Your task to perform on an android device: I want to create a document with the text "My most favourite books areThe Lord of the Rings by J.R.R. Tolkien,The Magic Mountain by Thomas Mann, etc." in Google Docs app
Image 0: 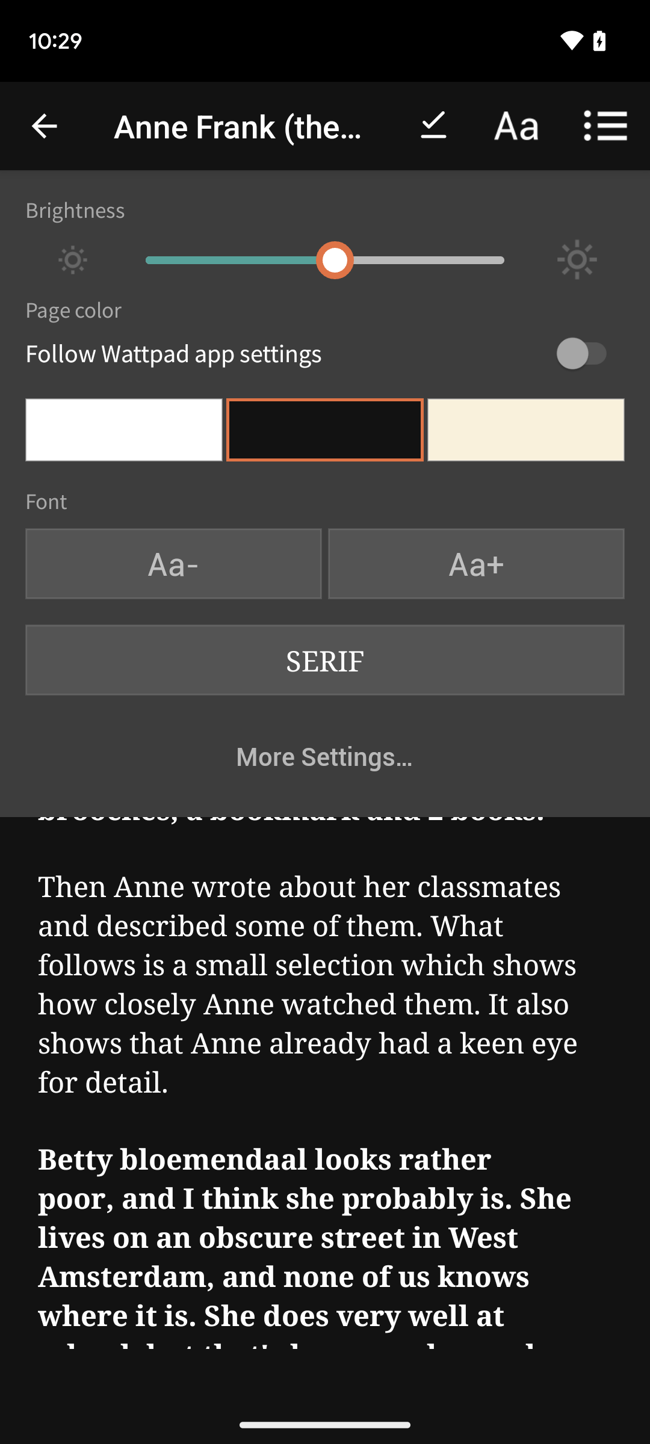
Open the Google docs app
Step 0: open app "Docs"
Image 1: 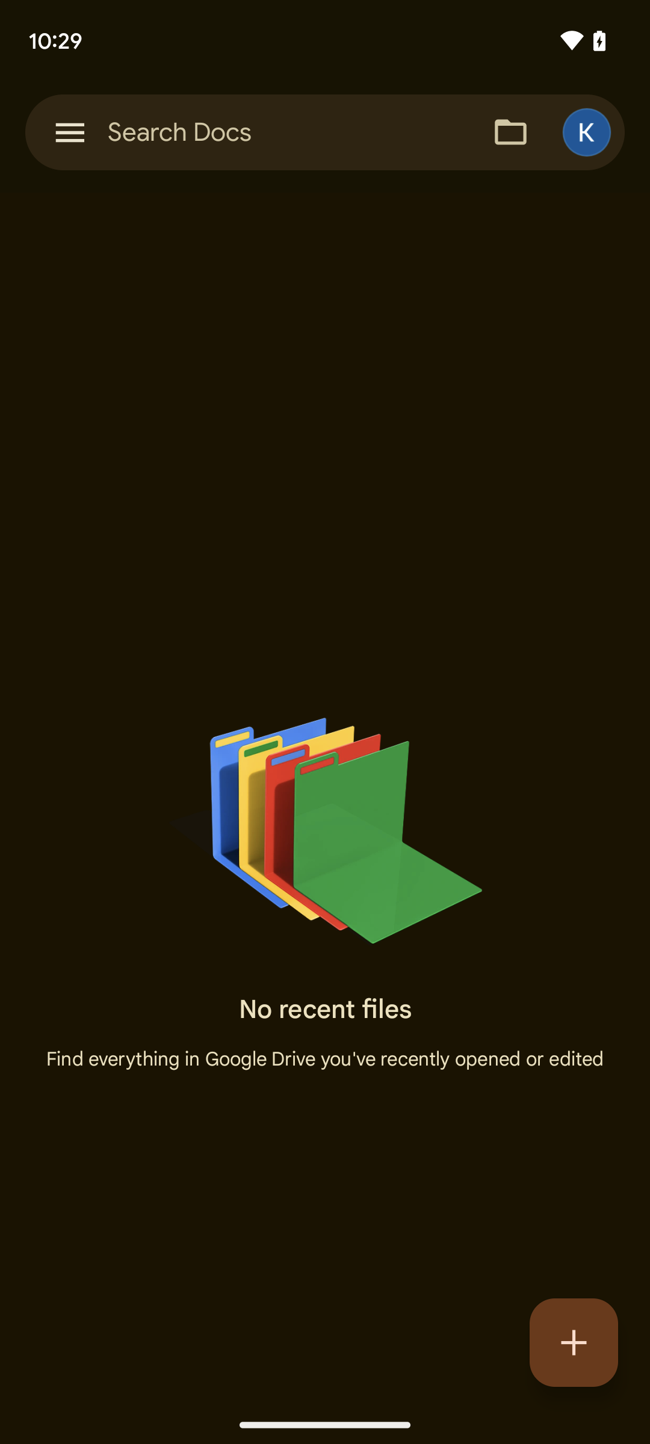
Click on the create icon 
Step 1: click (574, 1342)
Image 2: 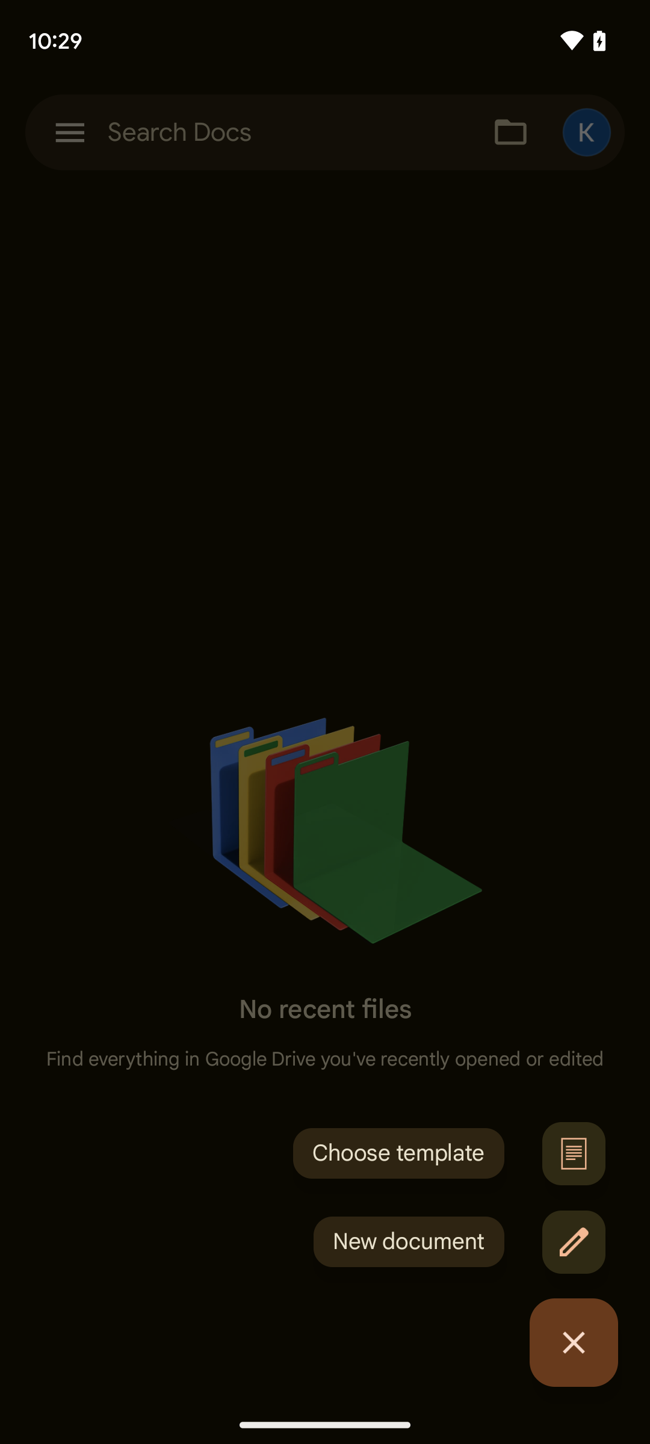
Click on the New document icon
Step 2: click (574, 1242)
Image 3: 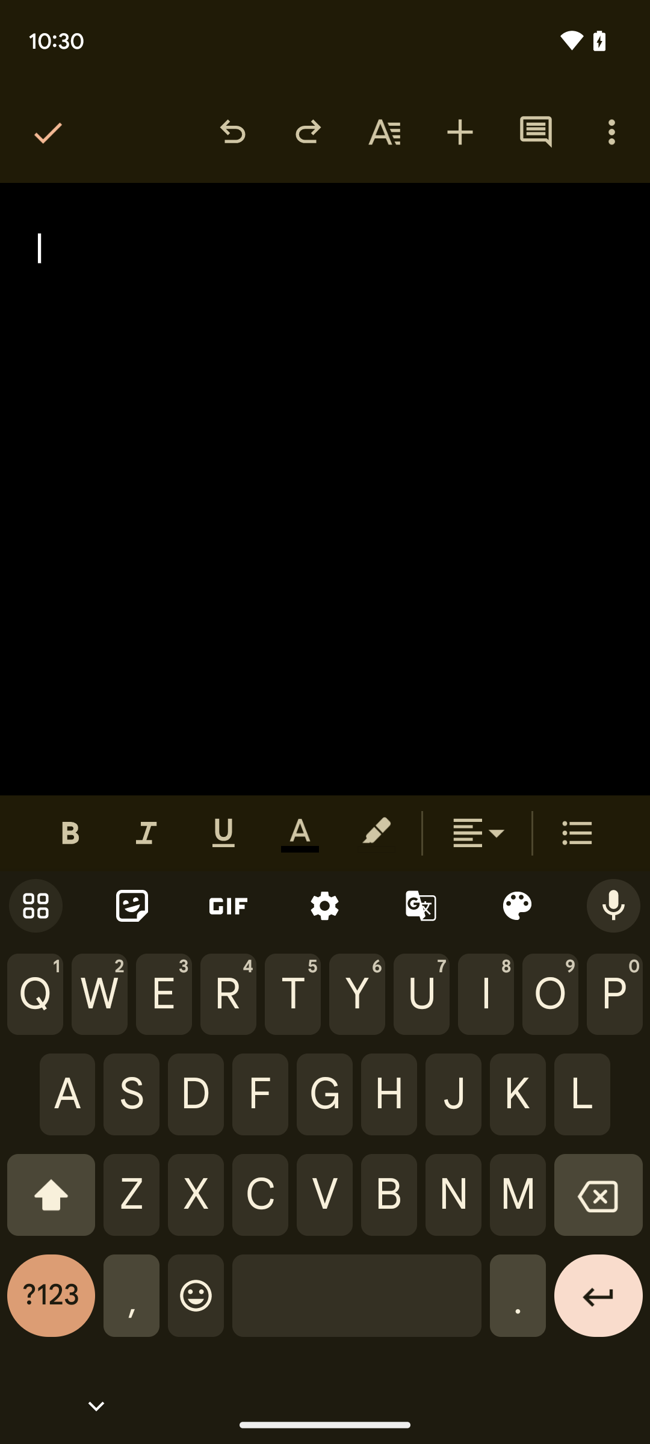
Type My most favourite books are The Lord of the Rings by J.R.R. Tolkien,The Magic Mountain by Thomas Mann in type bar
Step 3: type "My most favourite books are The Lord of the Rings by J.R.R. Tolkien,The Magic Mountain by Thomas Mann"
Image 4: 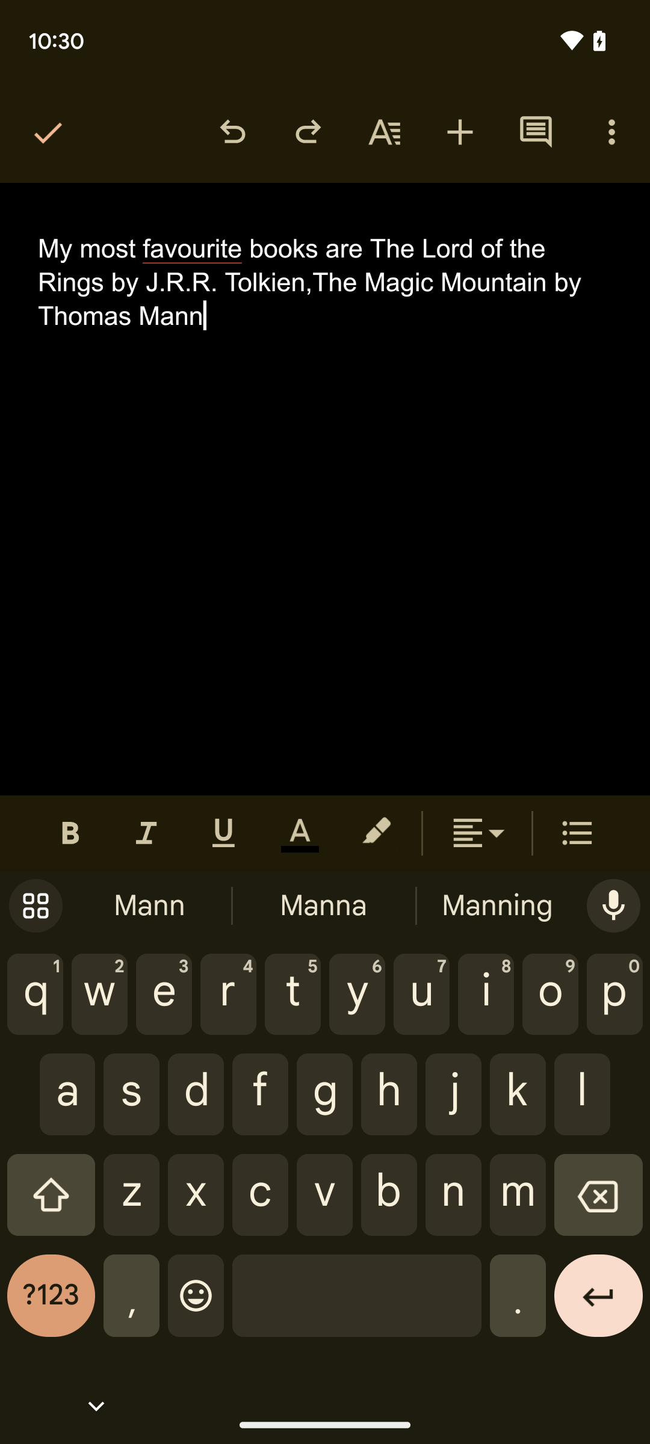
Click on the right tick icon
Step 4: click (44, 132)